Your task to perform on an android device: I want to search for an EPFO file for pension requirements in the Dropbox app.
Image 1: 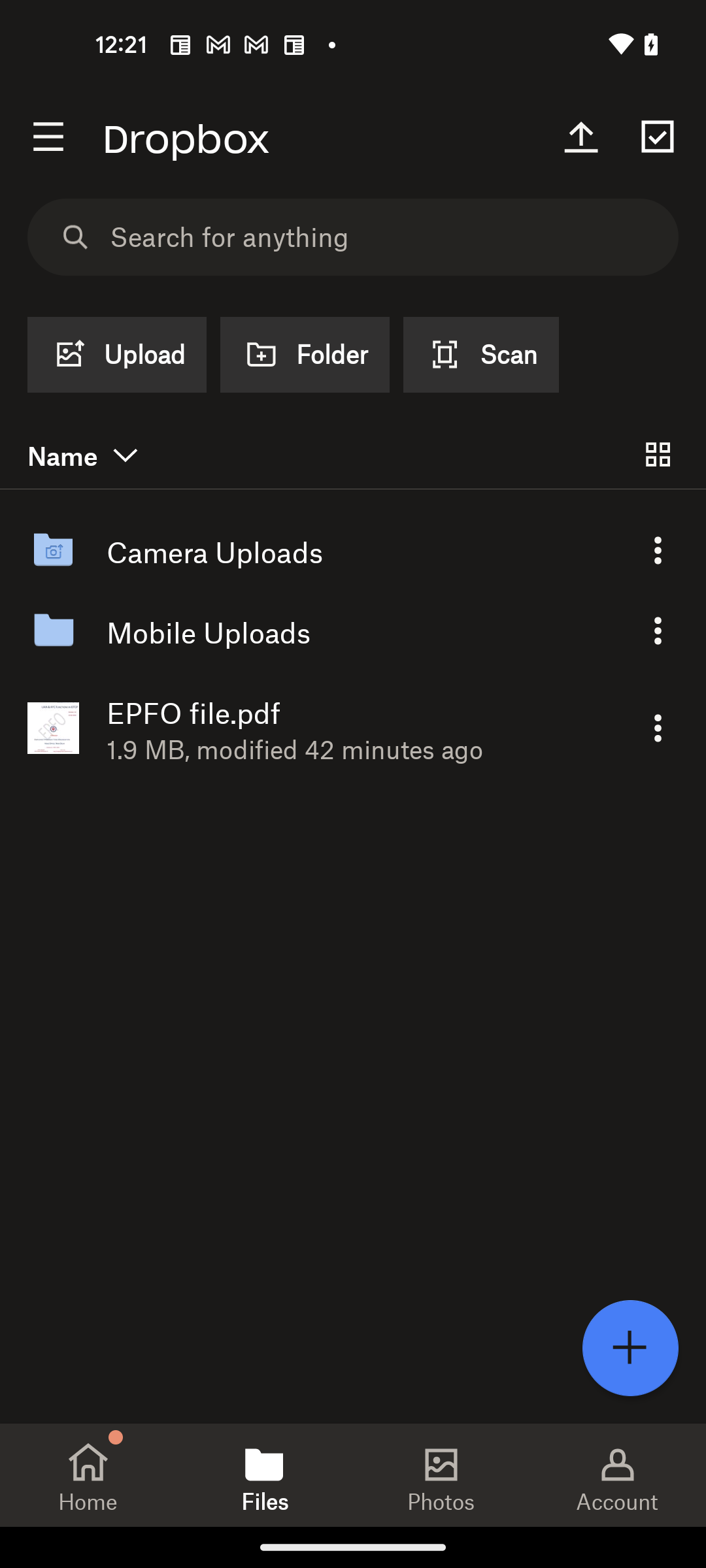
Go to the search bar
Step 1: click (387, 237)
Image 2: 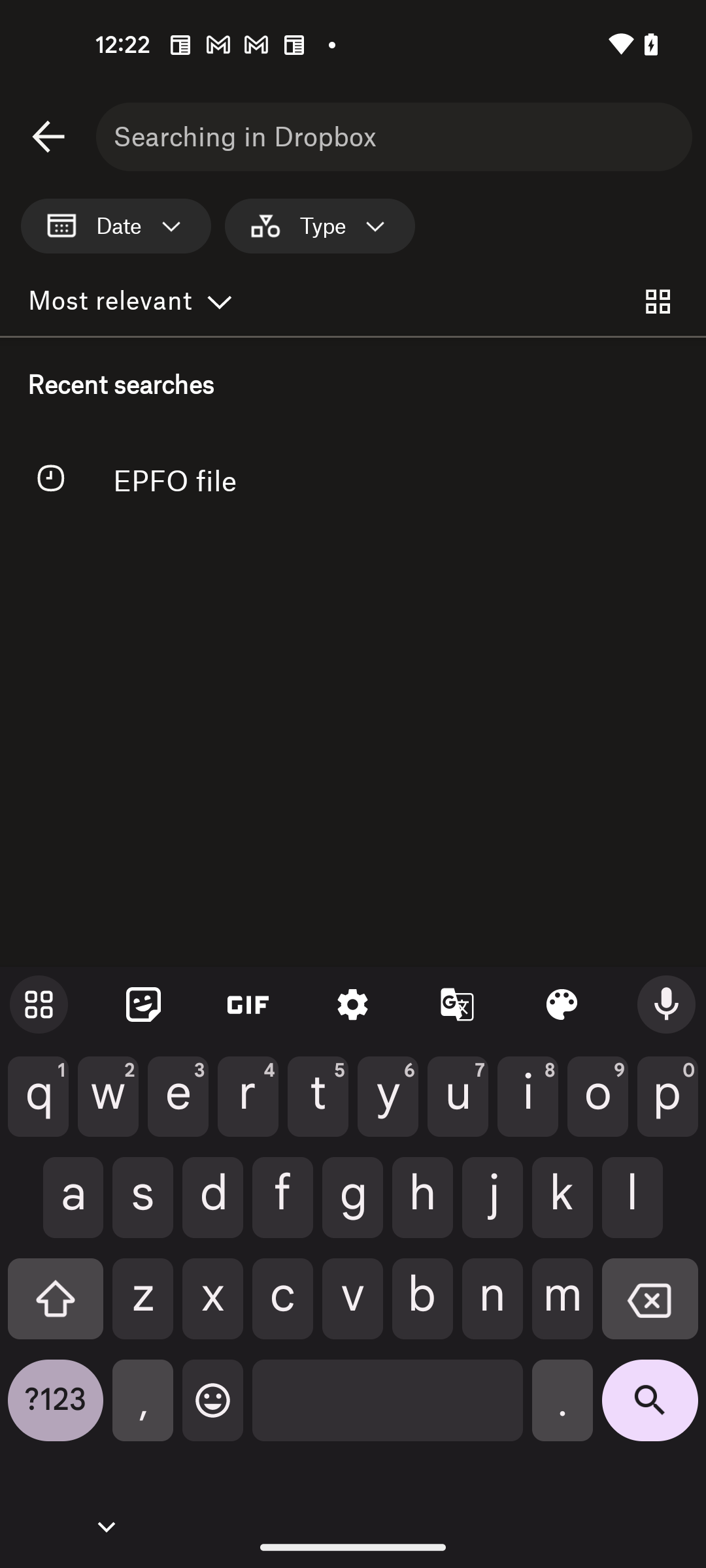
Search for EPFO file
Step 2: type "EPFO file"